Your task to perform on an android device: Search for the "Dancing Monkey Toy" for an infant baby on the Flipkart app.
Image 0: 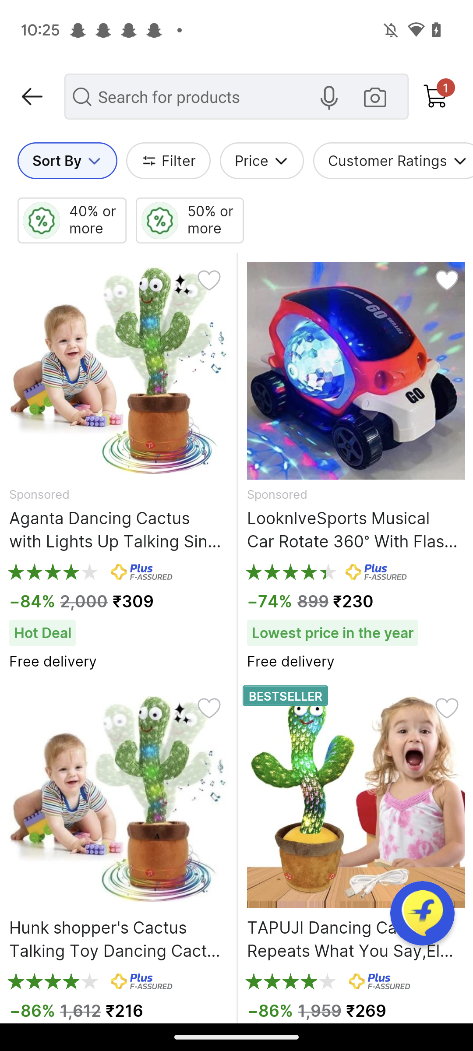
Click on the search box at the top.
Step 0: click (202, 96)
Image 1: 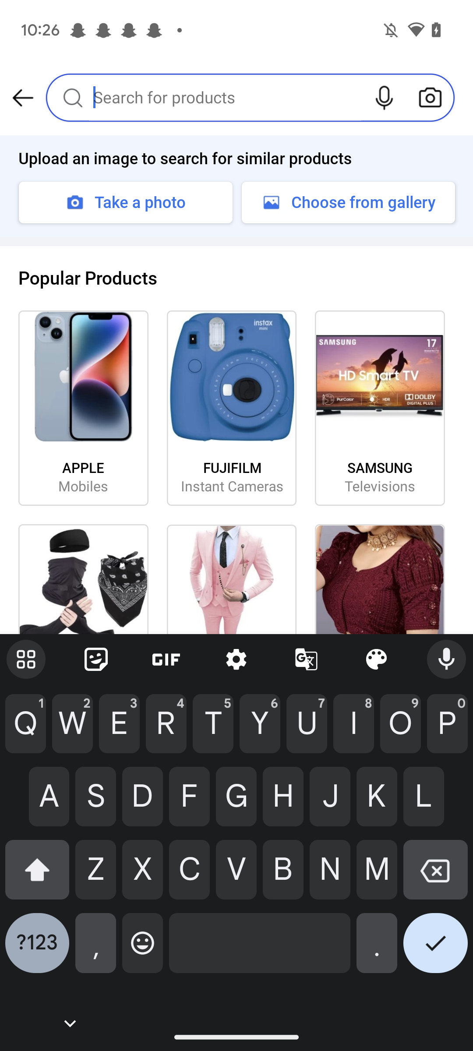
Type "Dancing Monkey Toy" in the search box at the top.
Step 1: type "Dancing Monkey Toy "
Image 2: 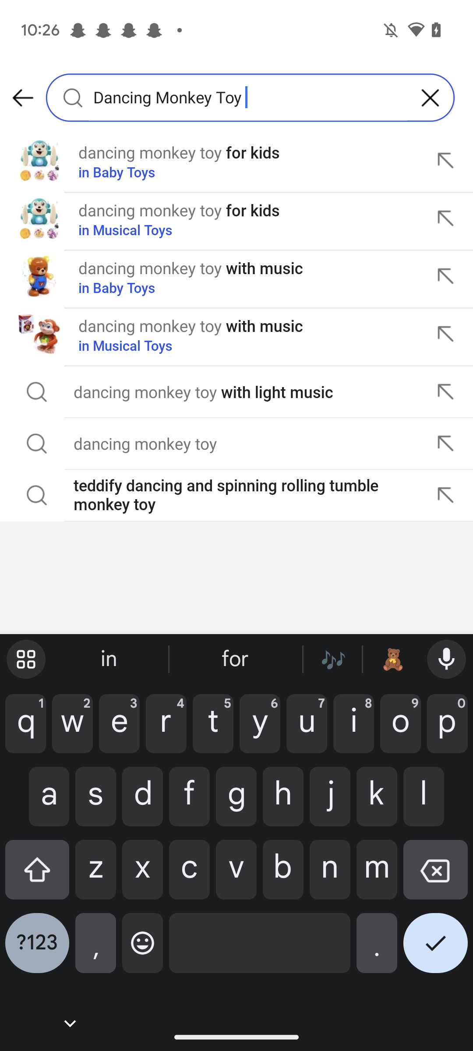
Click on the Right tick icon at the bottom right corner of the keyboard.
Step 2: click (435, 950)
Image 3: 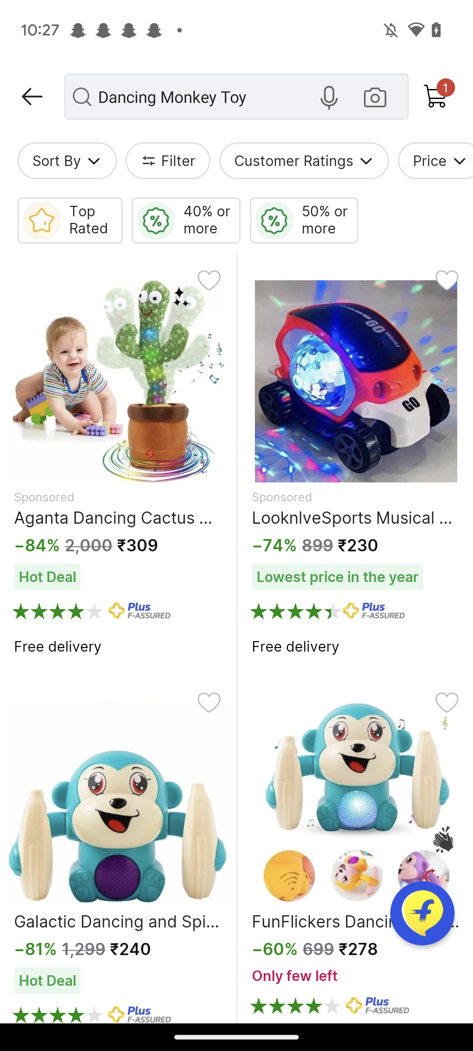
Scroll up
Step 3: scroll down